Your task to perform on an android device: I want to add a bookmark so that I can read my book later.
Image 0: 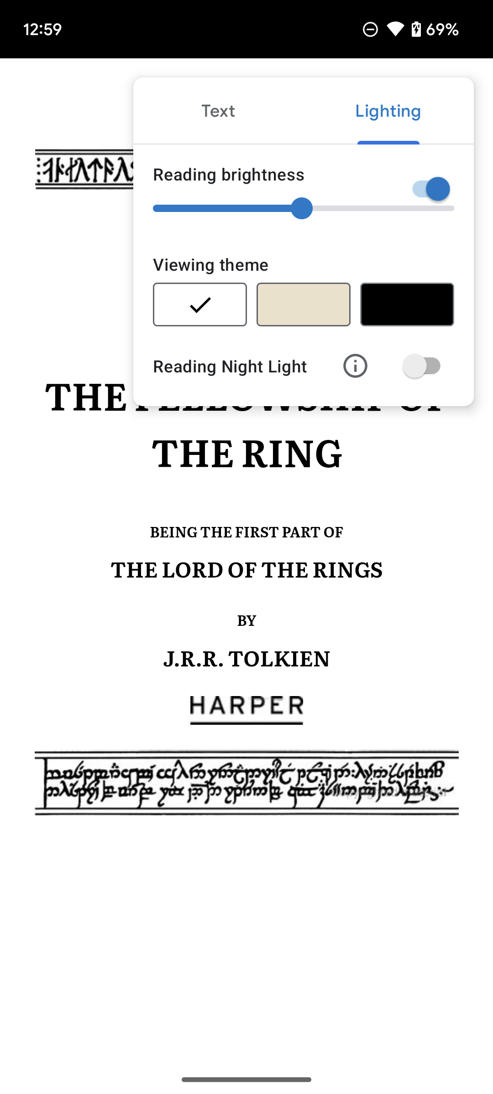
Click on the screen.
Step 0: click (420, 509)
Image 1: 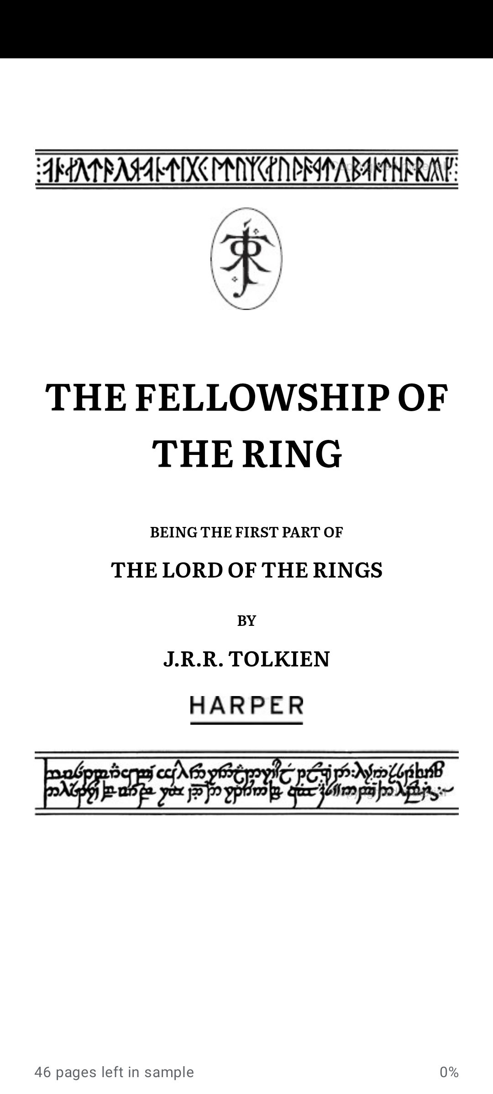
Click on the screen.
Step 1: wait
Image 2: 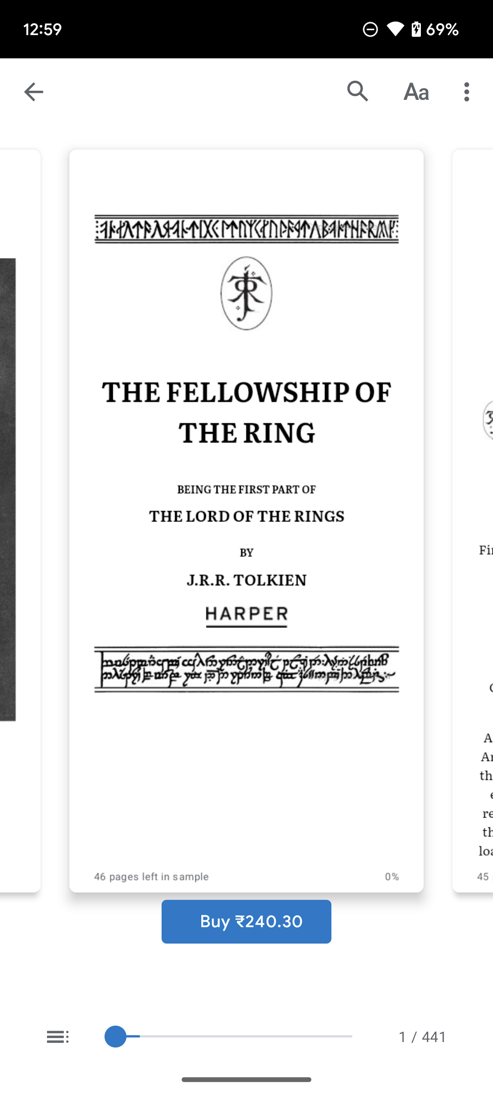
Click on the three dots on the top right corner of the screen.
Step 2: click (469, 92)
Image 3: 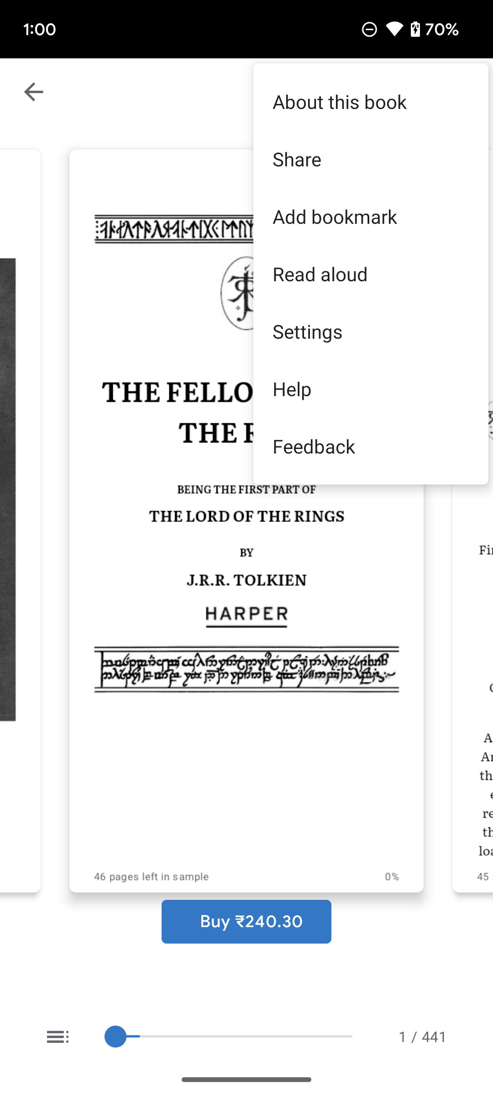
Click on the Add bookmark on the screen.
Step 3: click (371, 216)